Your task to perform on an android device: Go to the Central Park Trail and tap the download option to download the offline direction map.
Image 0: 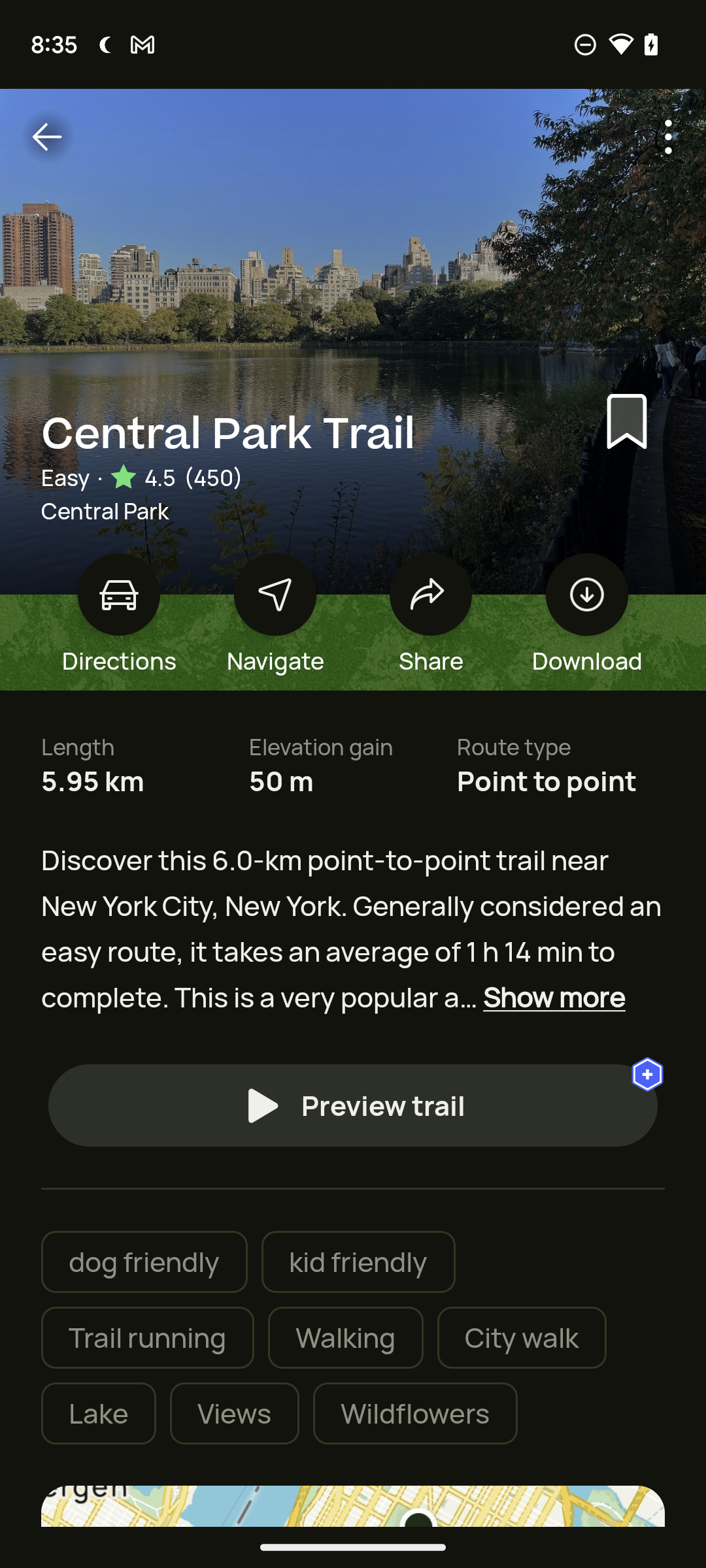
Click on the Download option on the right side of the screen below Bookmark Icon 
Step 0: click (590, 598)
Image 1: 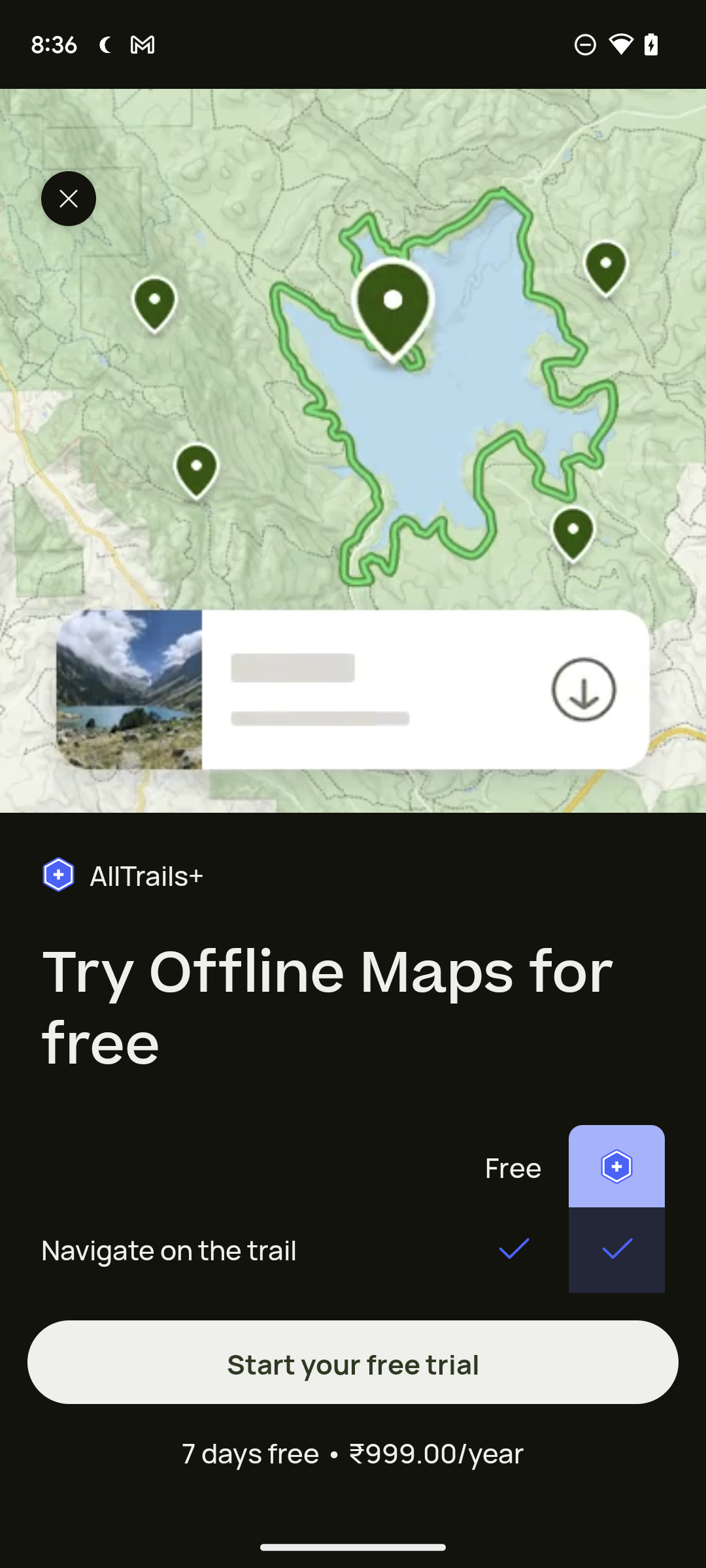
Click on Start your free trail at the bottom of the screen
Step 1: click (353, 1362)